Your task to perform on an android device: My wife agreed with me for a comfortable flight for Fiumicino. View the flight details.
Image 0: 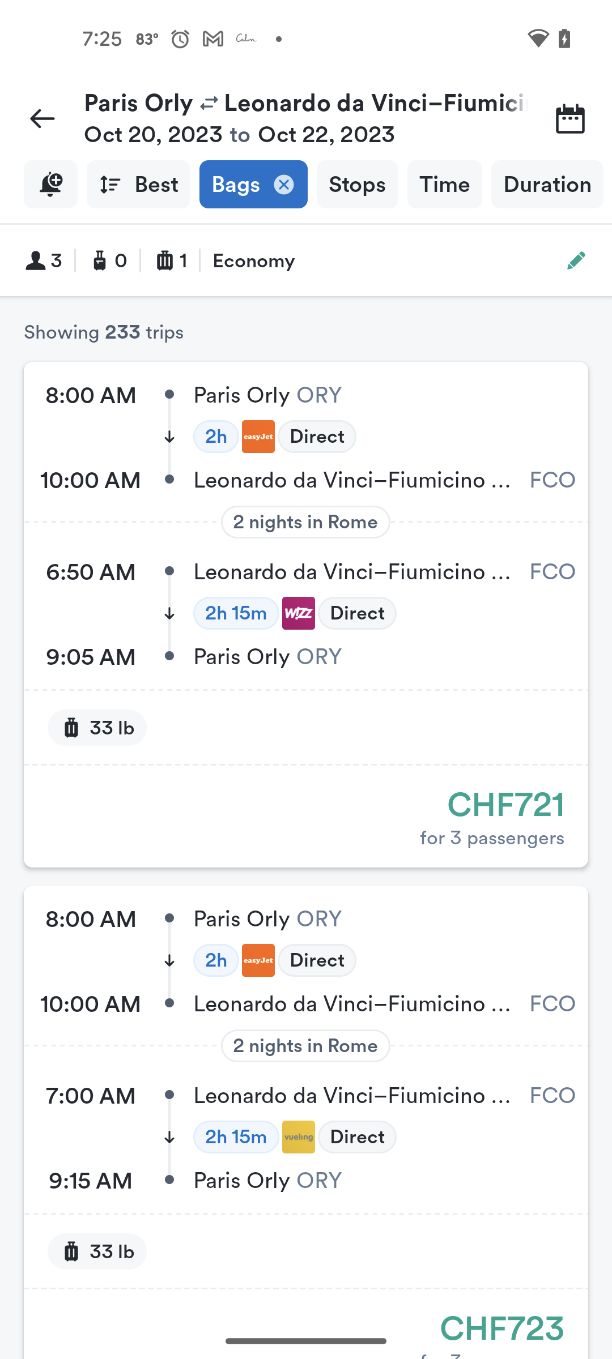
Click on the first search result
Step 0: click (317, 437)
Image 1: 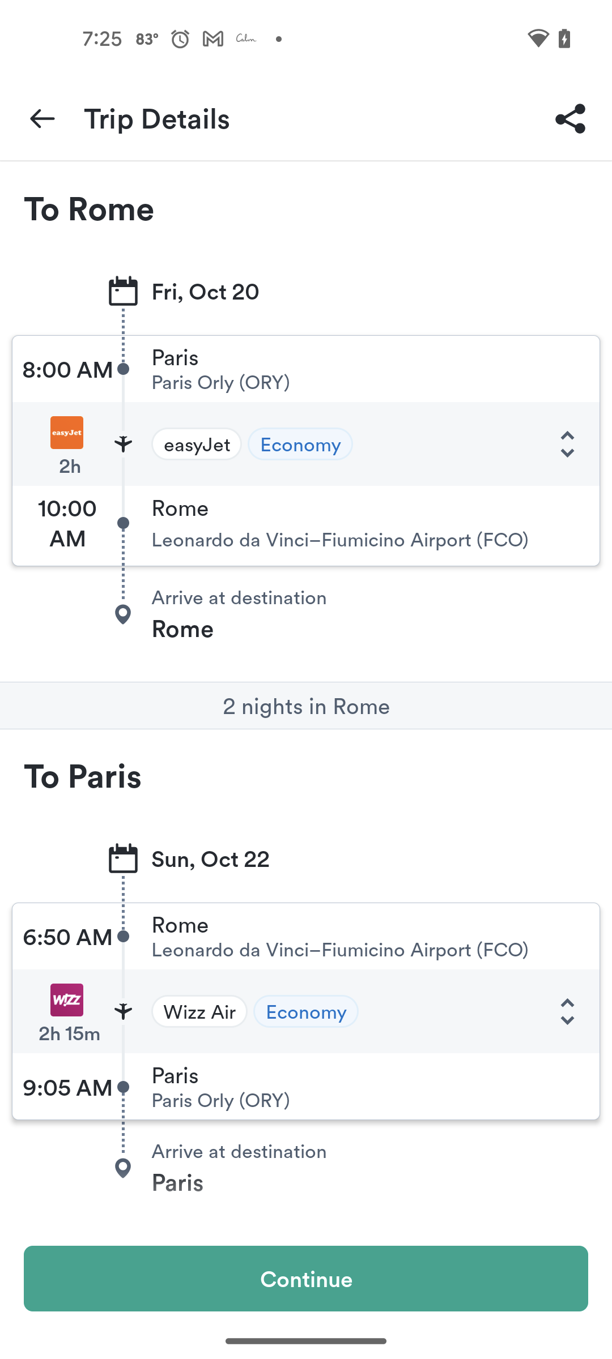
Scroll down to view more
Step 1: scroll down